Your task to perform on an android device: I also want to search for hotels to stay at after reaching Berlin. I'm looking for a hotel with a single room, and the stay dates are January 1, 2024, to January 5, 2024, so search for the hotel in Berlin, Germany, for a stay on these days in the Agoda app.
Image 0: 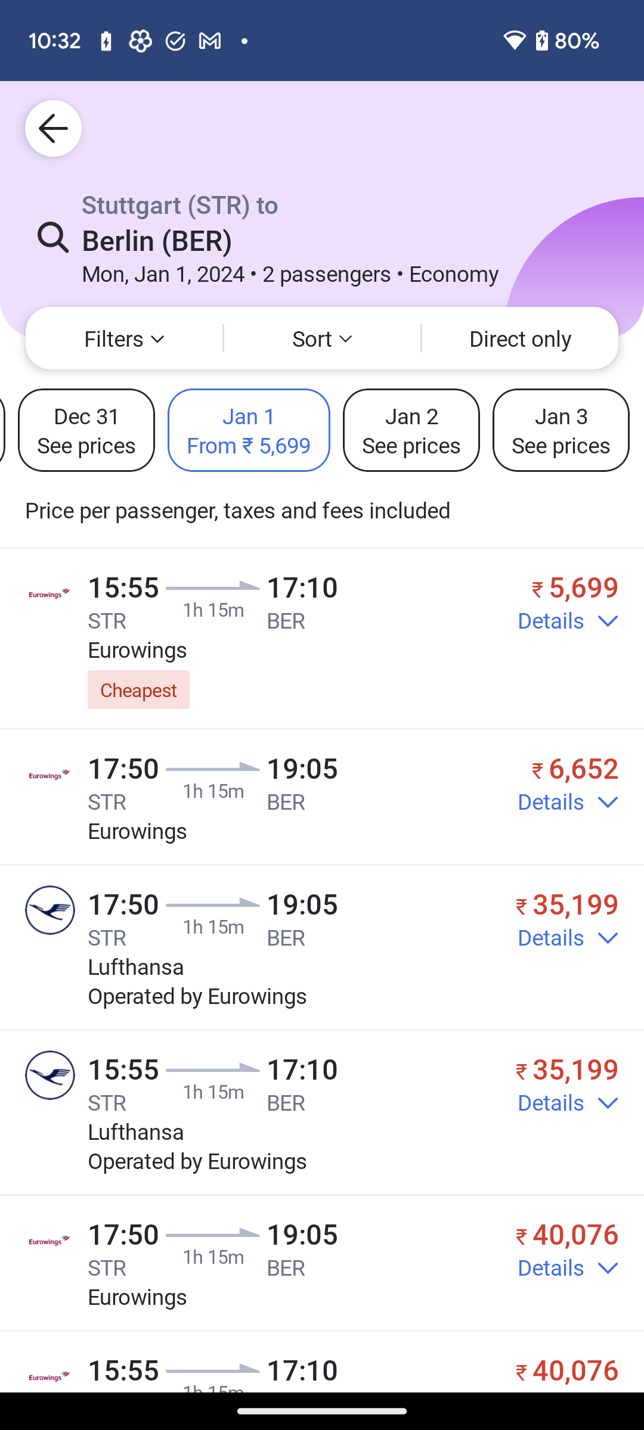
Go back to the previous page to view the find hotels option
Step 0: press back button
Image 1: 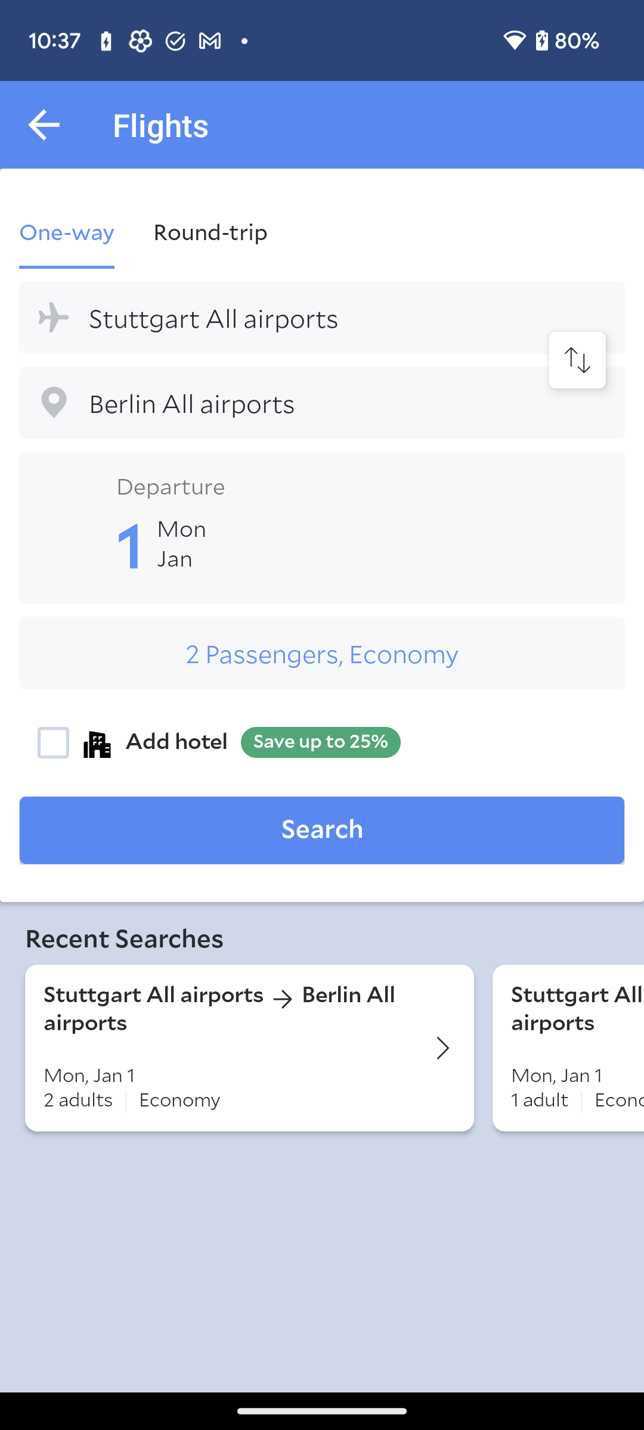
Go back to the previous page to view the find hotels option
Step 1: press back button
Image 2: 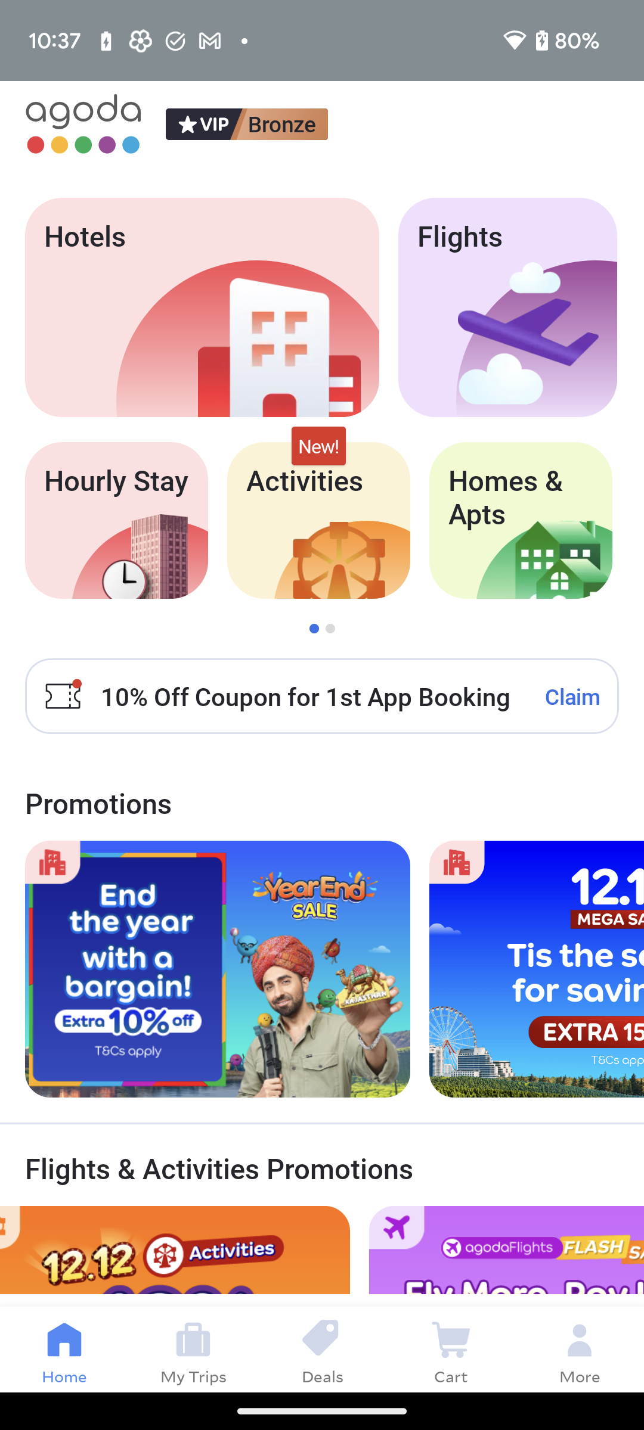
Click on the hotels tab icon at the top of the screen to search for the hotels
Step 2: click (202, 307)
Image 3: 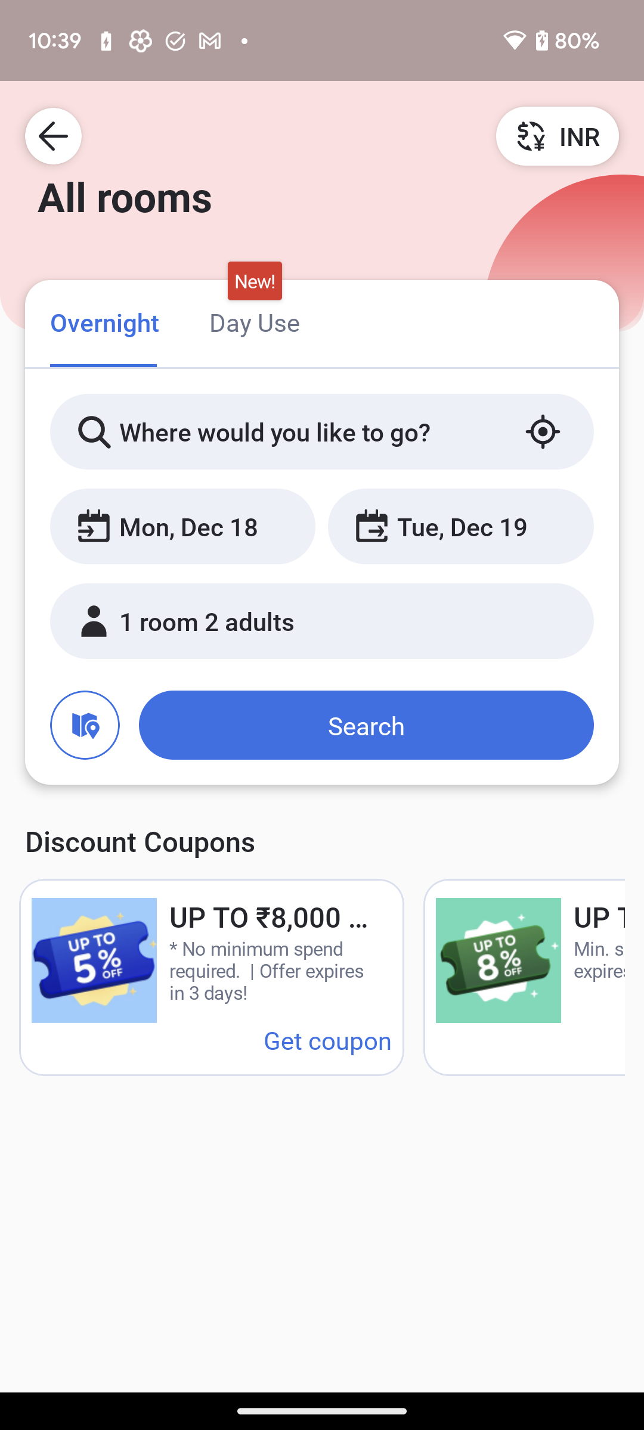
Click on the location bar to enter the city name to search for the hotel in this city
Step 3: click (309, 431)
Image 4: 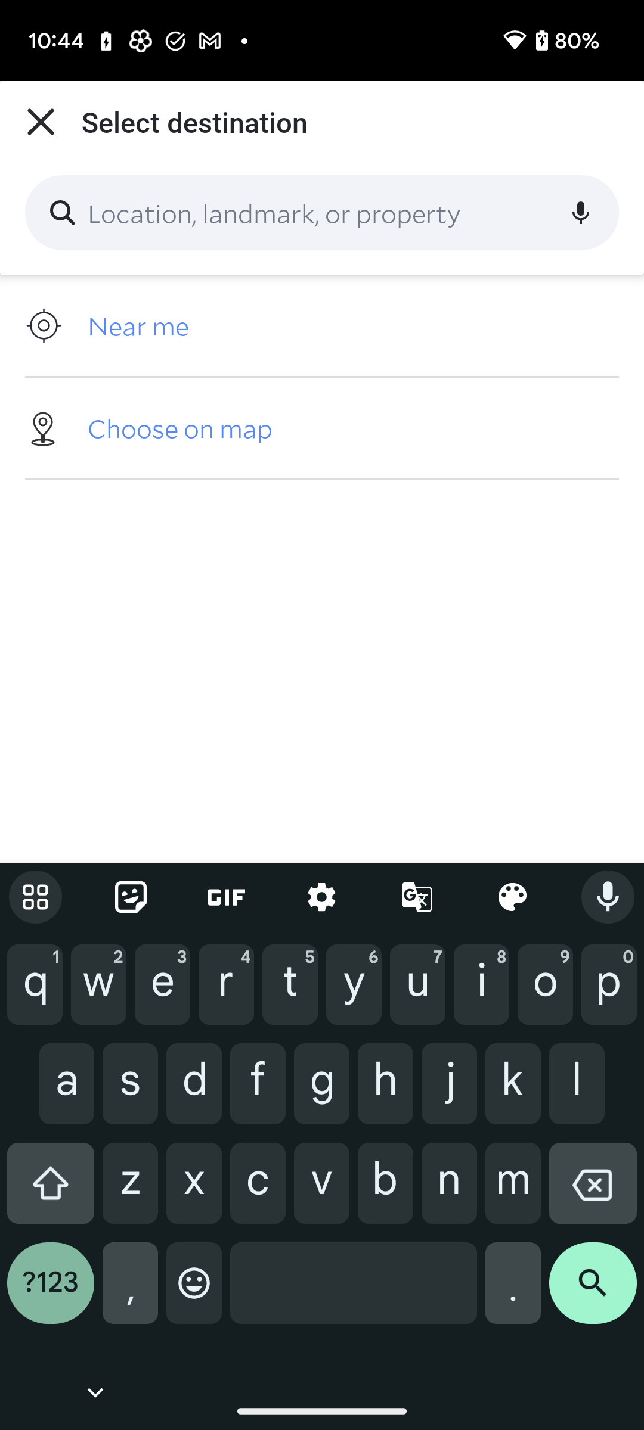
Type Berlin, Germany in the location bar to search for the hotels in this city
Step 4: type "Berlin, Germany"
Image 5: 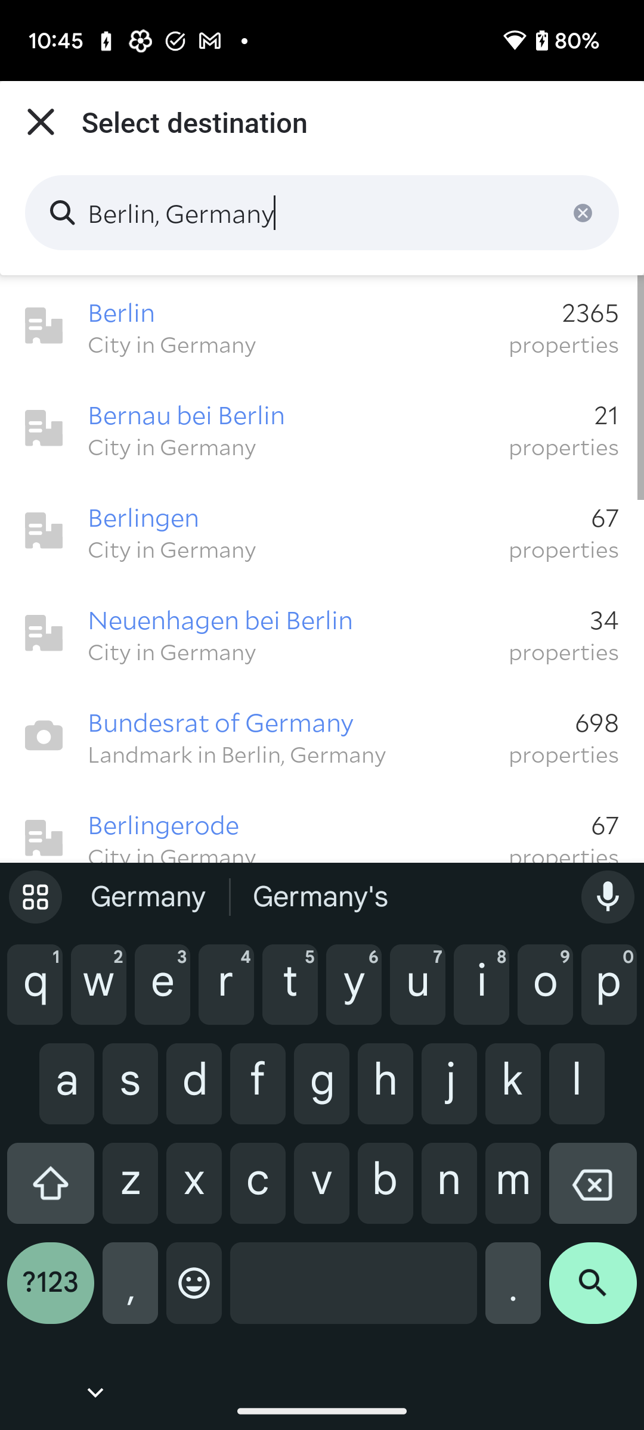
Click on the first suggested option to select the city.
Step 5: click (312, 312)
Image 6: 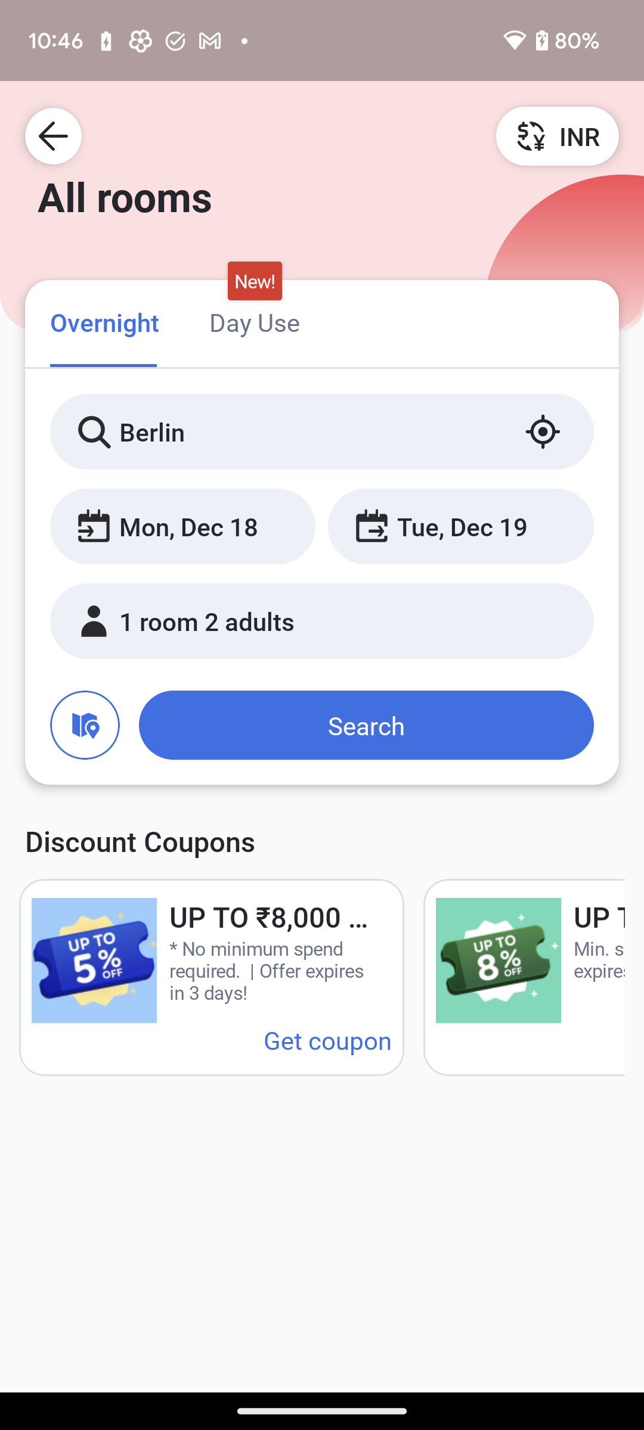
Click on the date section to select the check in date.
Step 6: click (188, 526)
Image 7: 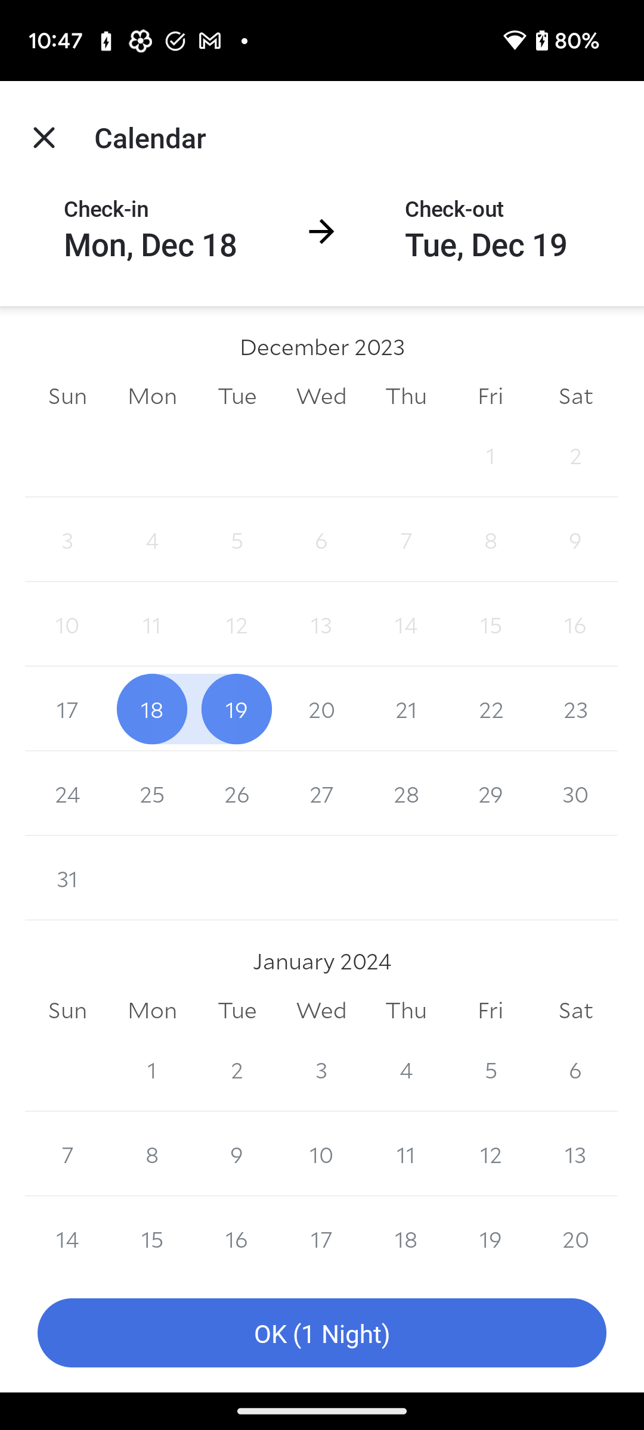
Click on January 1 to select the check in date.
Step 7: click (151, 1069)
Image 8: 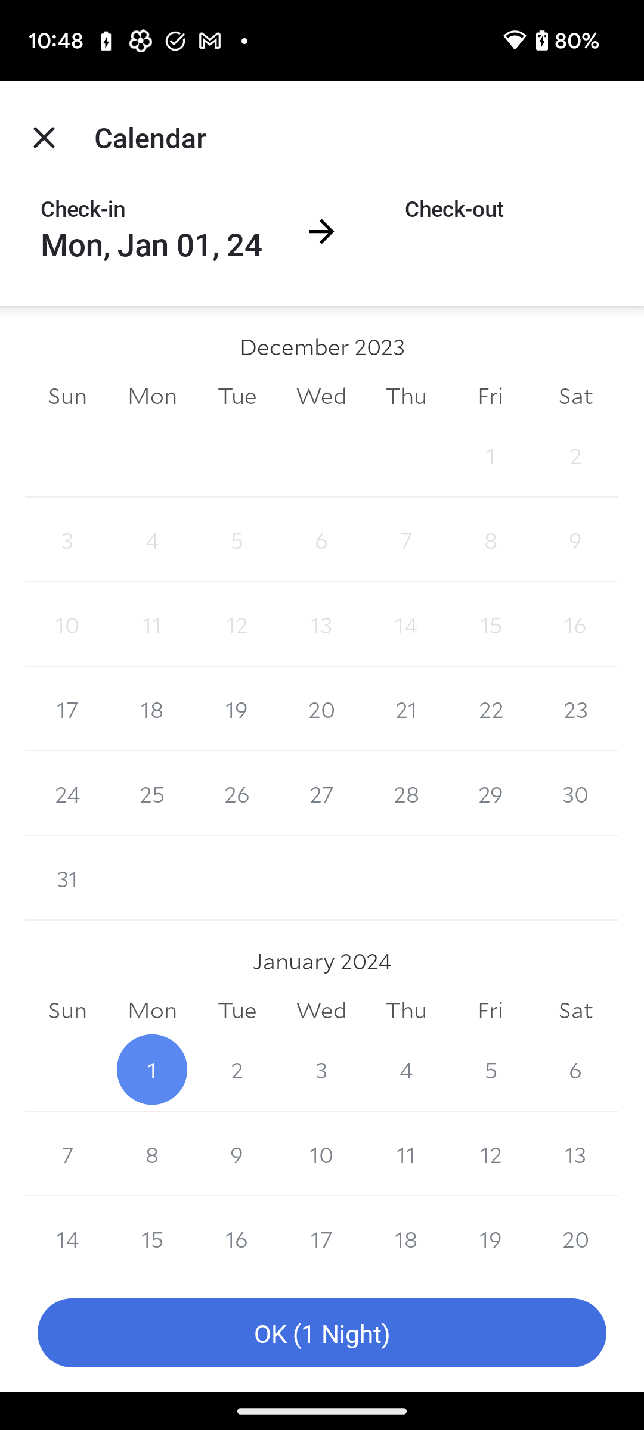
Click on January 5 to select the check out date.
Step 8: click (491, 1069)
Image 9: 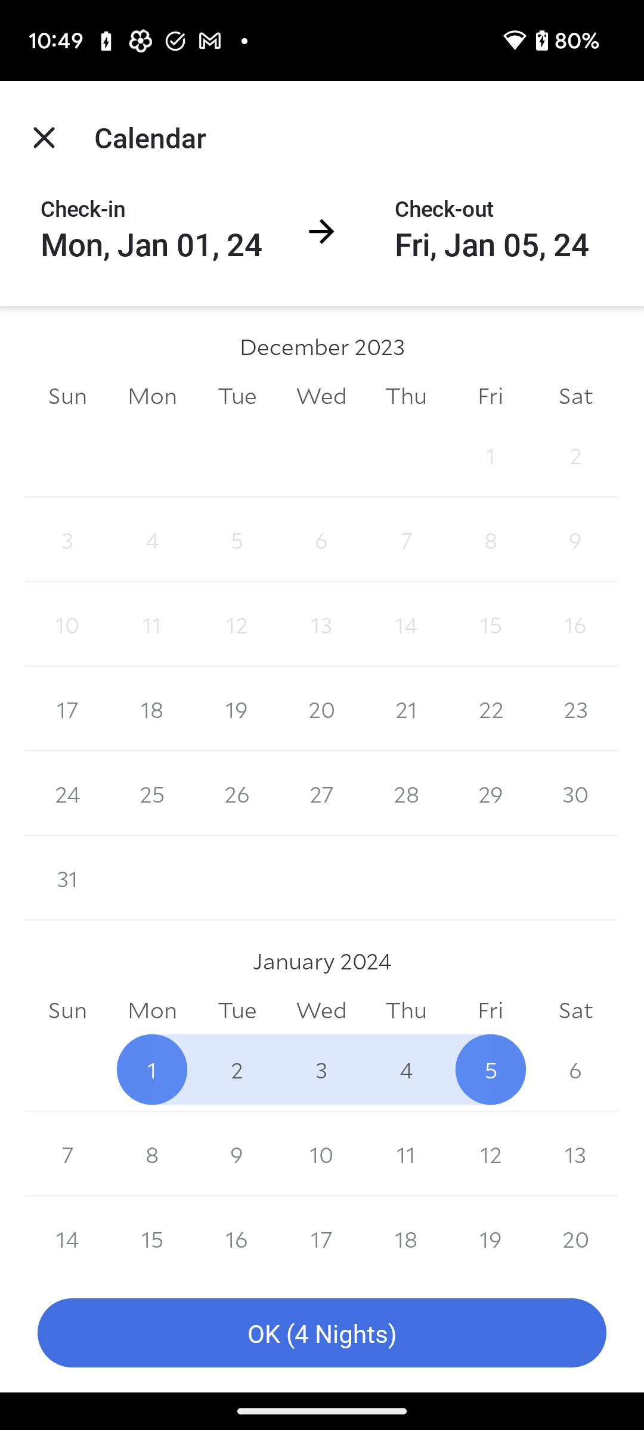
Click on the OK button at the bottom of the screen to confirm the stays dates.
Step 9: click (322, 1333)
Image 10: 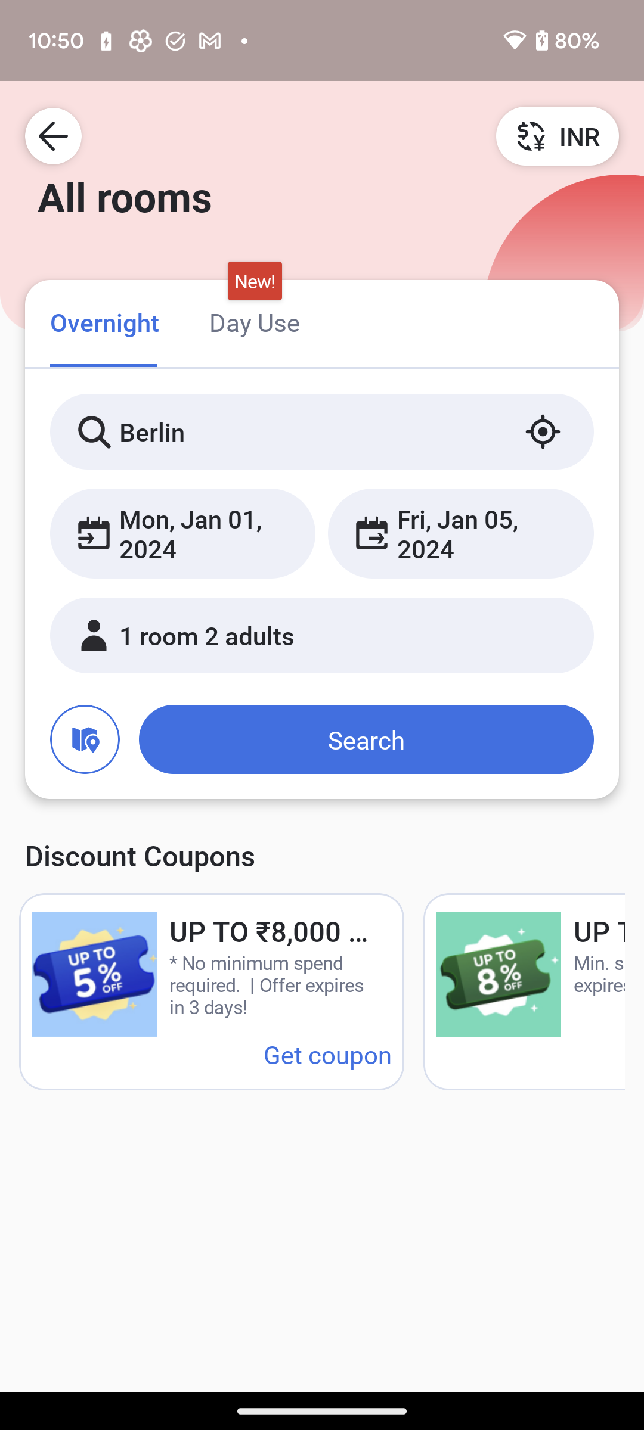
Click on the search button to search for the hotels to stay in Berlin
Step 10: click (366, 739)
Image 11: 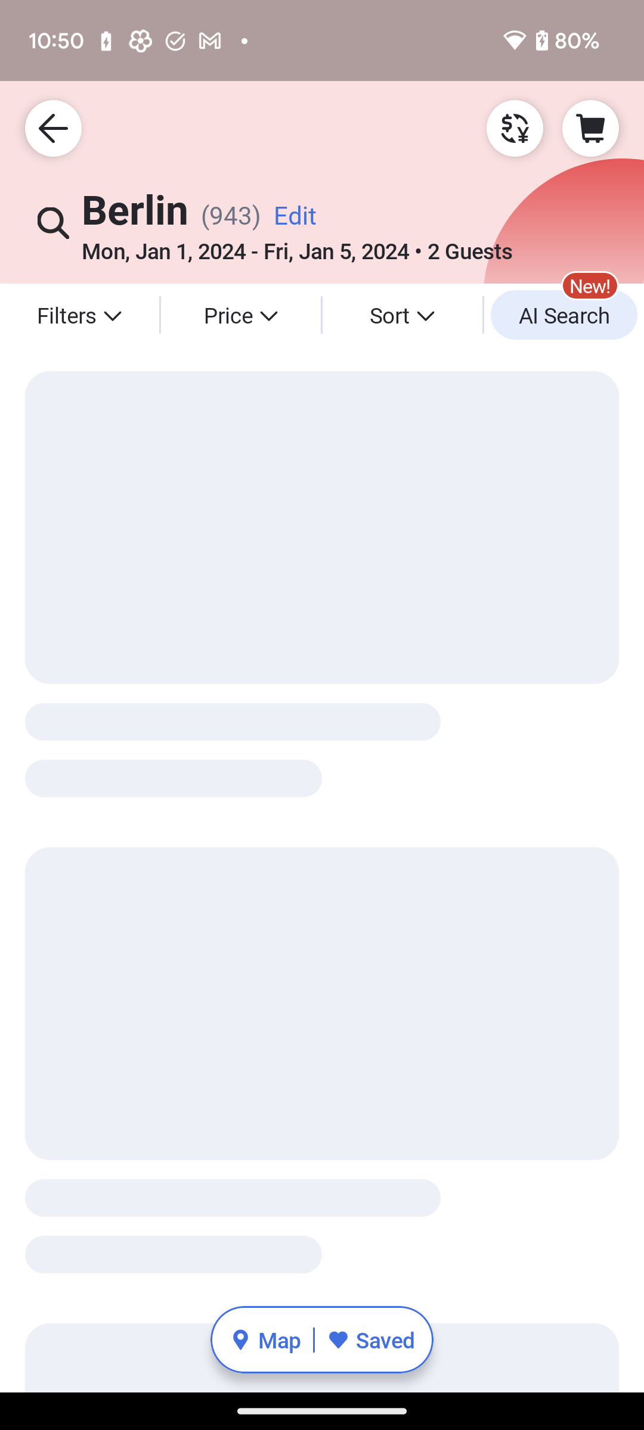
Click on the search button to search for the hotels to stay in Berlin
Step 11: wait